Your task to perform on an android device: Great recipe! It is a very delicious pudding" in the yummly app.
Image 0: 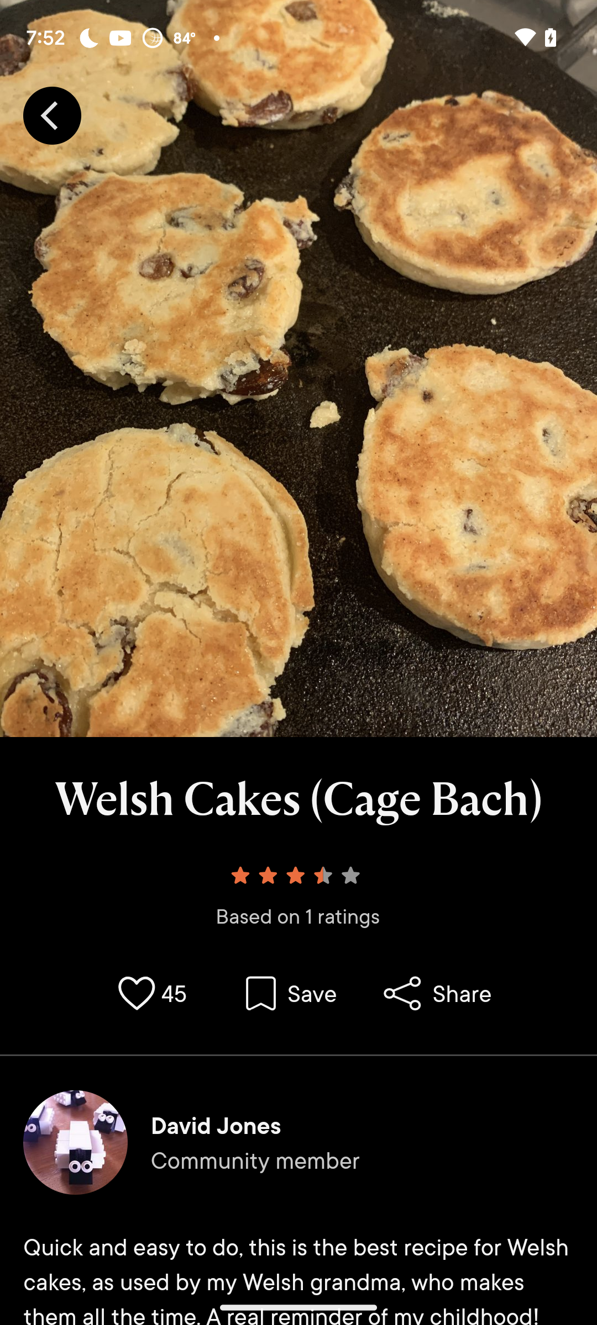
open yummly app
Step 0: open app "Yummly"
Image 1: 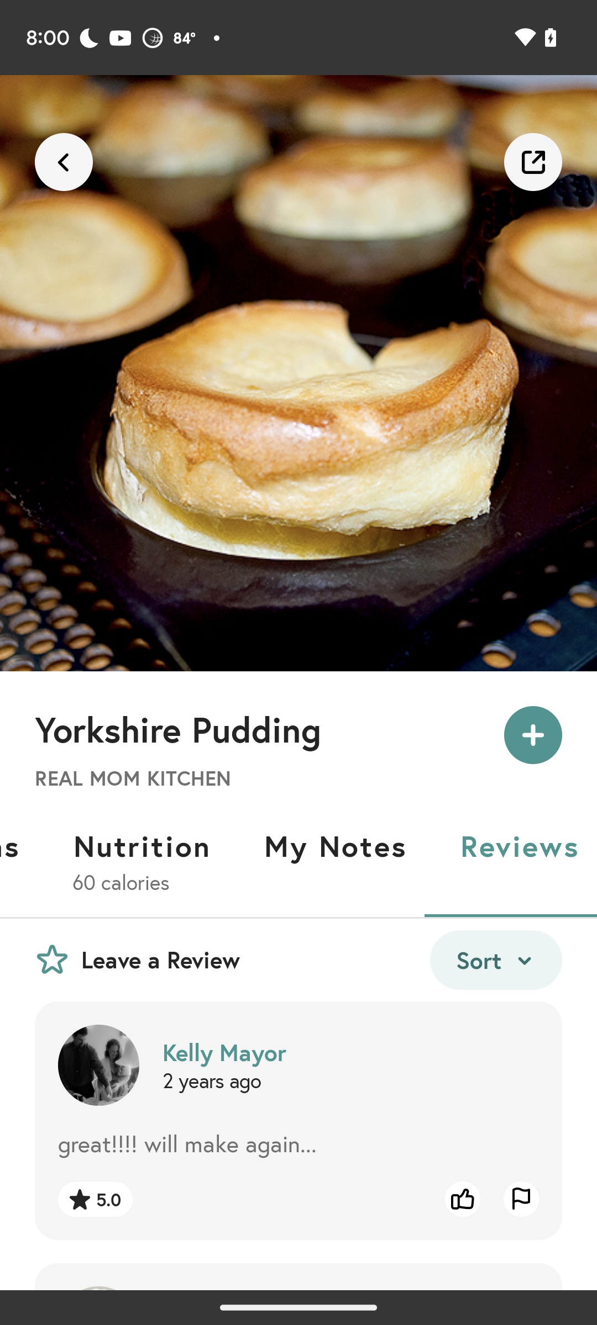
Click on the reviews tab
Step 1: click (519, 845)
Image 2: 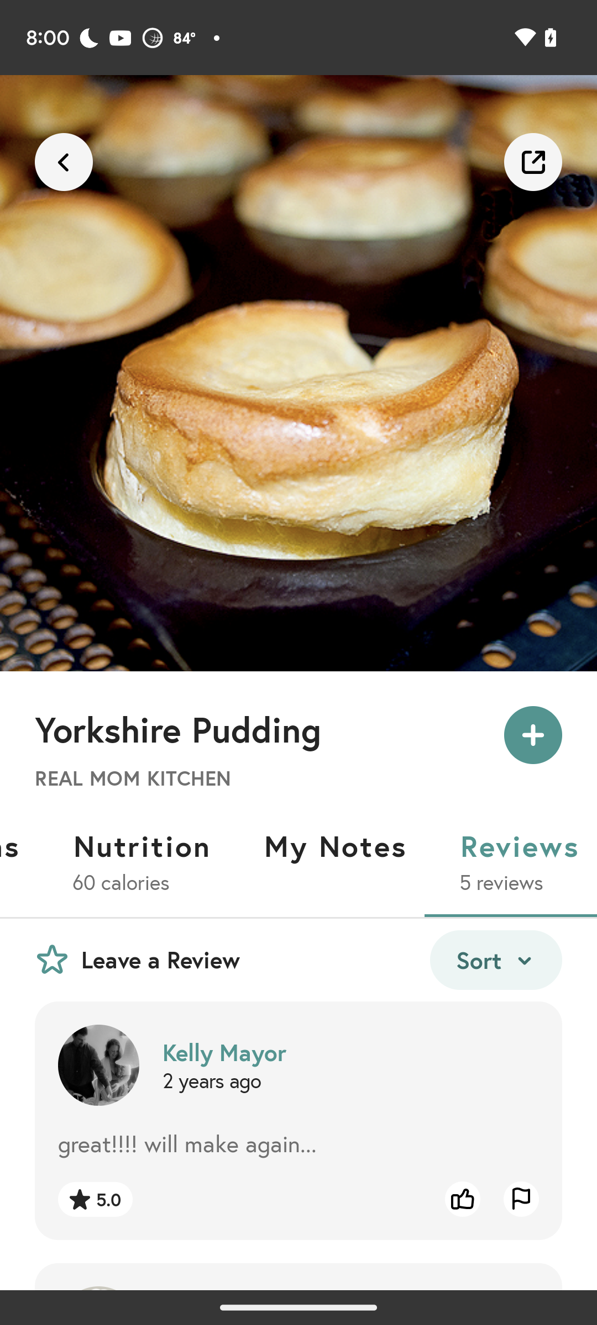
Click on leave a review option
Step 2: click (160, 959)
Image 3: 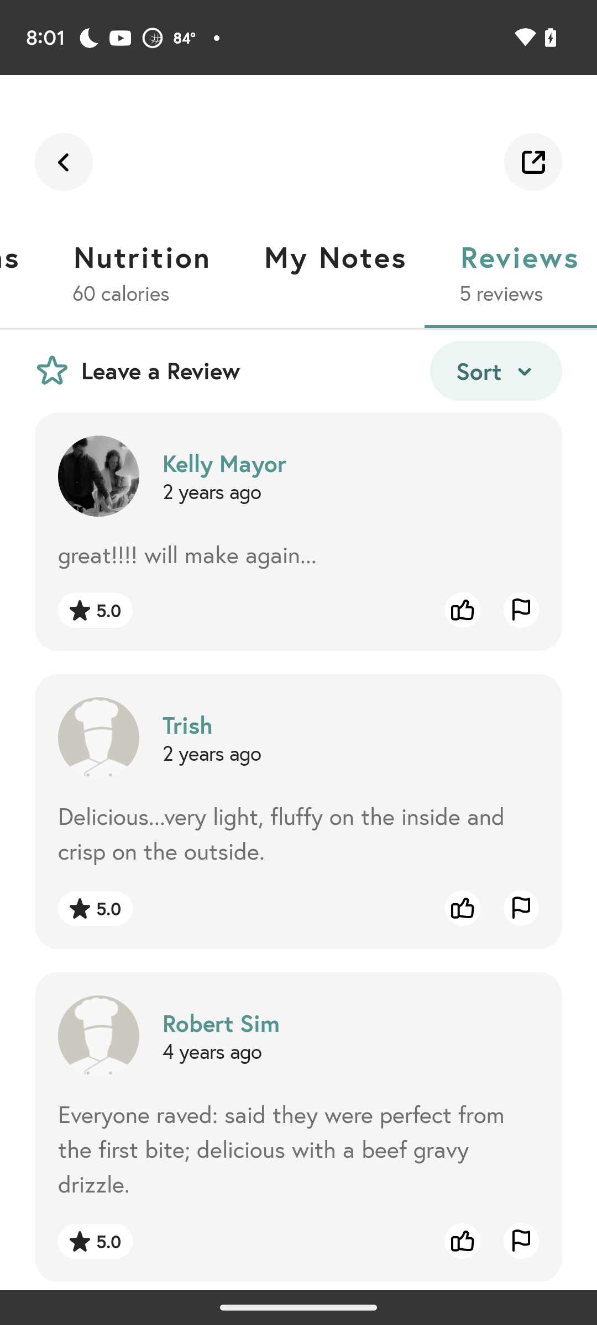
Click on leave a review option
Step 3: click (160, 370)
Image 4: 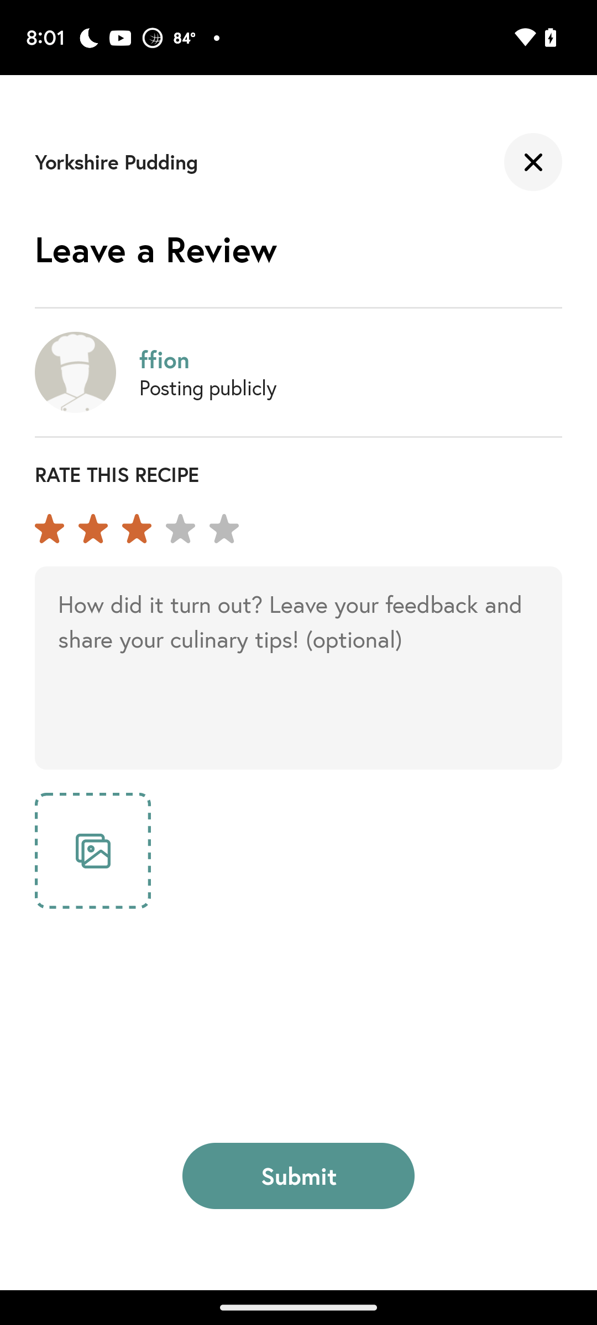
Click on fifth star
Step 4: click (224, 529)
Image 5: 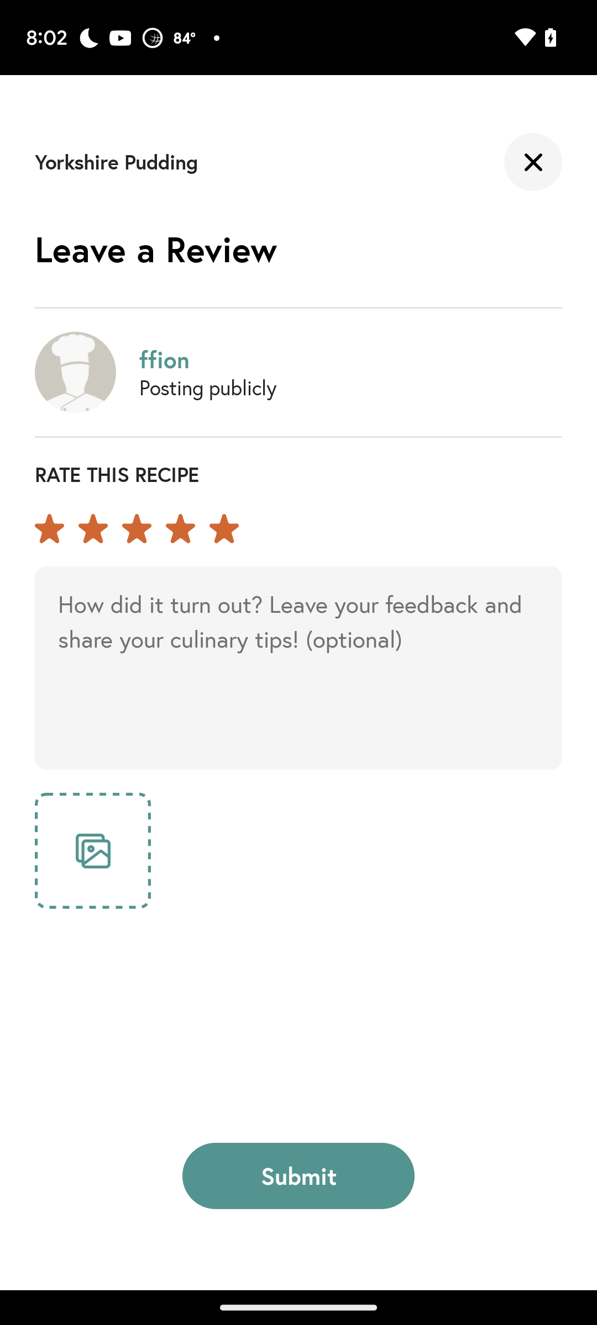
Click on the comment section
Step 5: click (298, 667)
Image 6: 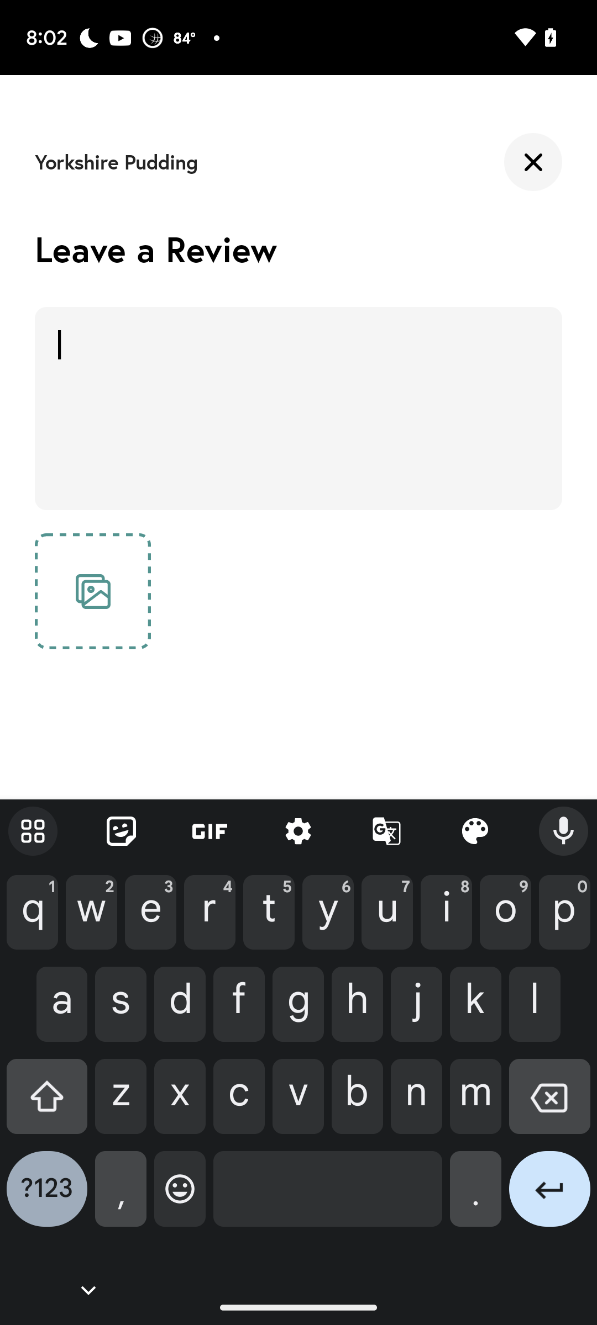
Enter "Great recipe! It is a very delicious pudding" in the textbox
Step 6: type ""Great recipe! It is a very delicious pudding""
Image 7: 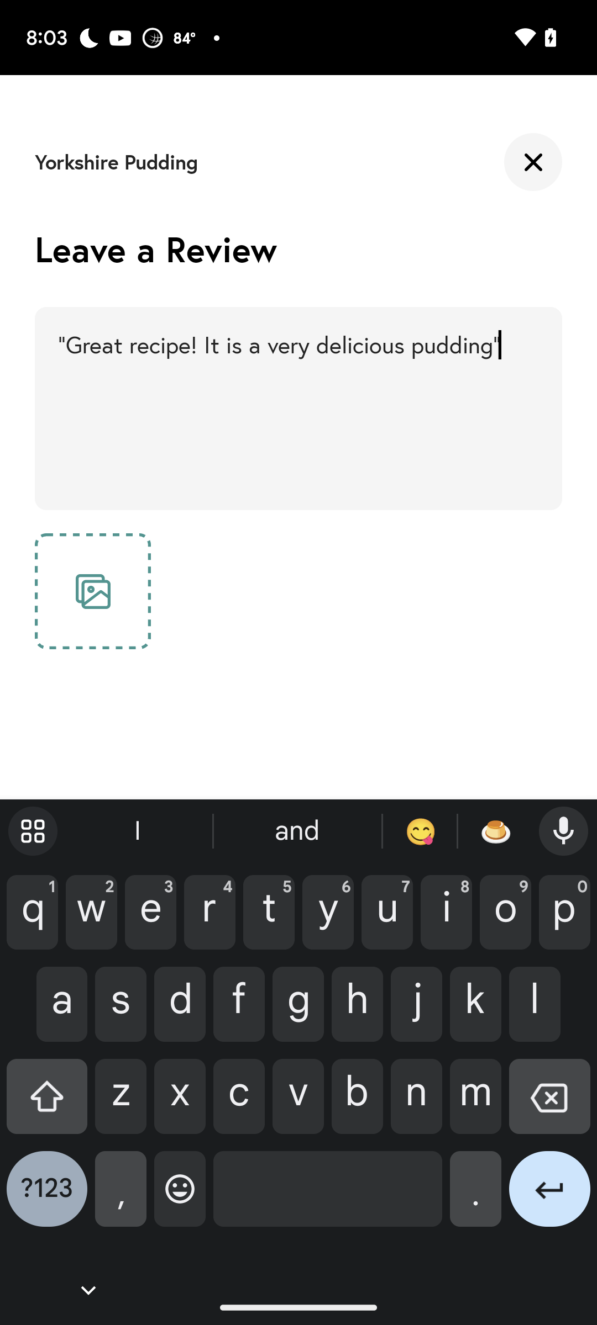
Go to previous screen
Step 7: press back button
Image 8: 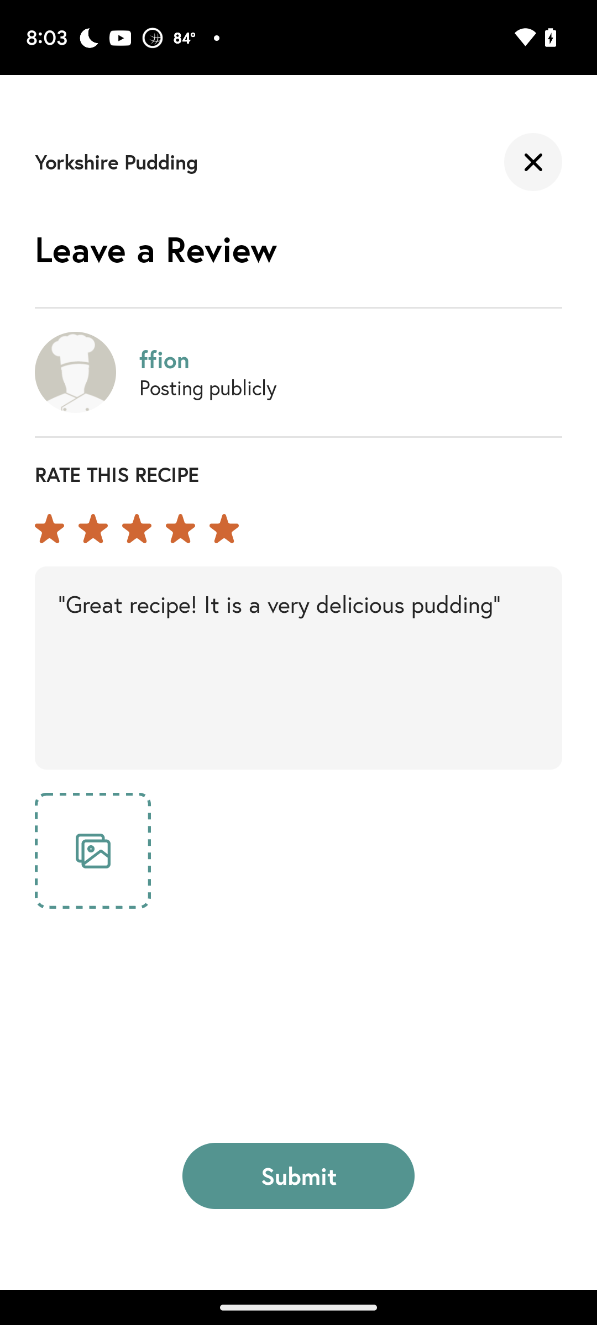
Click on submit option
Step 8: click (298, 1175)
Image 9: 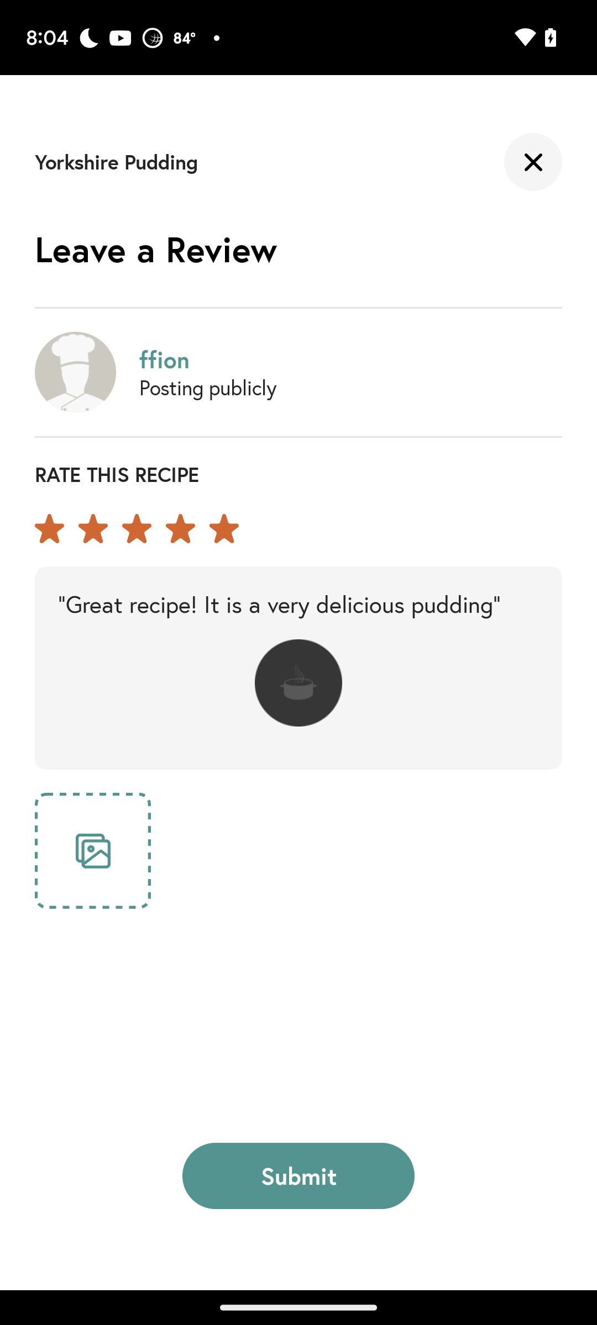
Click on submit option
Step 9: wait